Your task to perform on an android device: In the Supercook app, browse a recipe under lactose free.
Image 0: 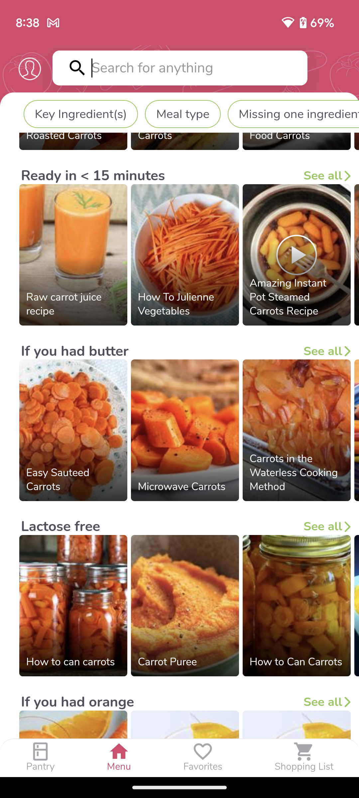
Click on the see all option on the right side of the lactose free tab.
Step 0: click (322, 527)
Image 1: 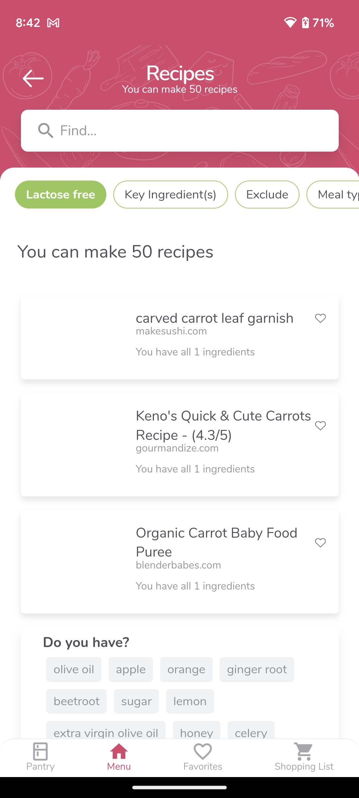
Click on the see all option on the right side of the lactose free tab.
Step 1: wait
Image 2: 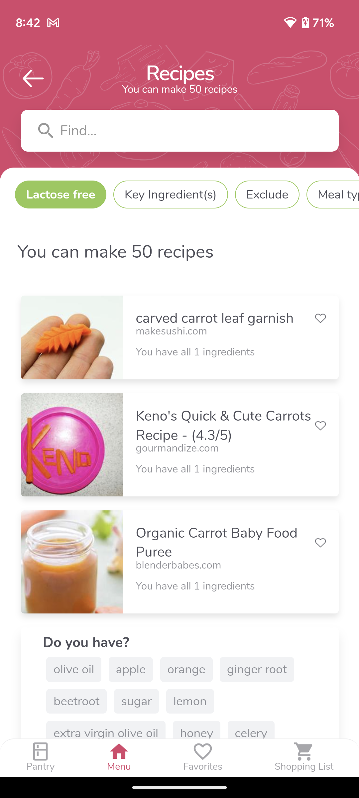
Click on the Organic Carrot Baby Food Puree recipe at the bottom of the screen.
Step 2: click (180, 411)
Image 3: 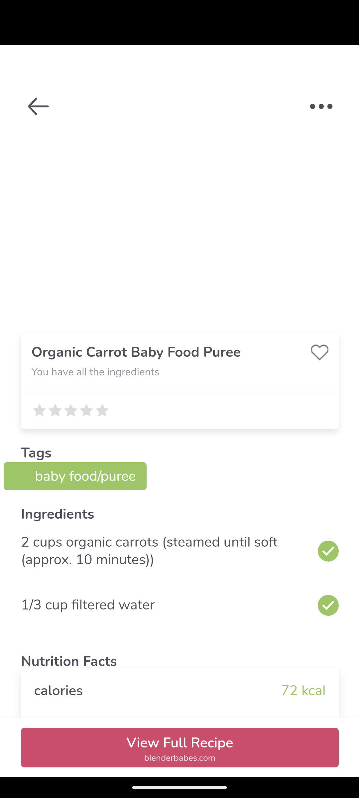
Click on the Organic Carrot Baby Food Puree recipe at the bottom of the screen.
Step 3: wait